Your task to perform on an android device: I would like to participate in the marathon happening next week. Search for running shoes in the Etsy app.
Image 0: 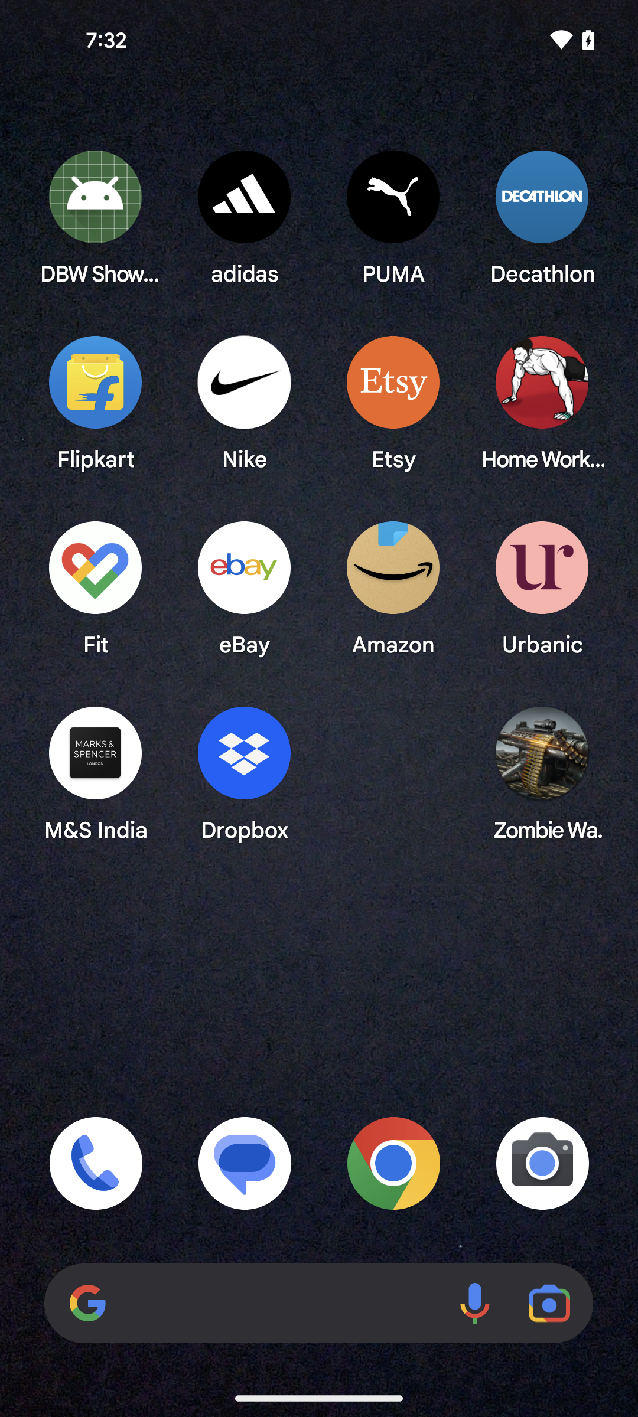
Open the Etsy app
Step 0: open app "Etsy"
Image 1: 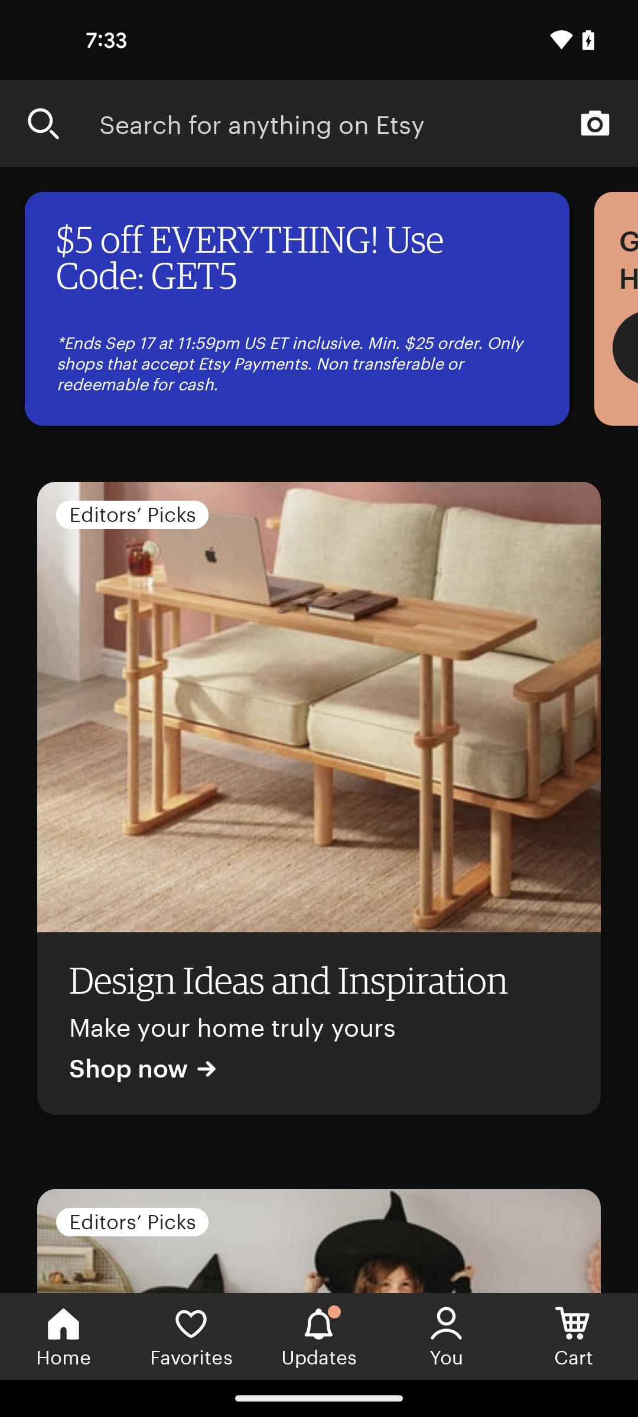
Go to the search bar at the top of the screen
Step 1: click (369, 123)
Image 2: 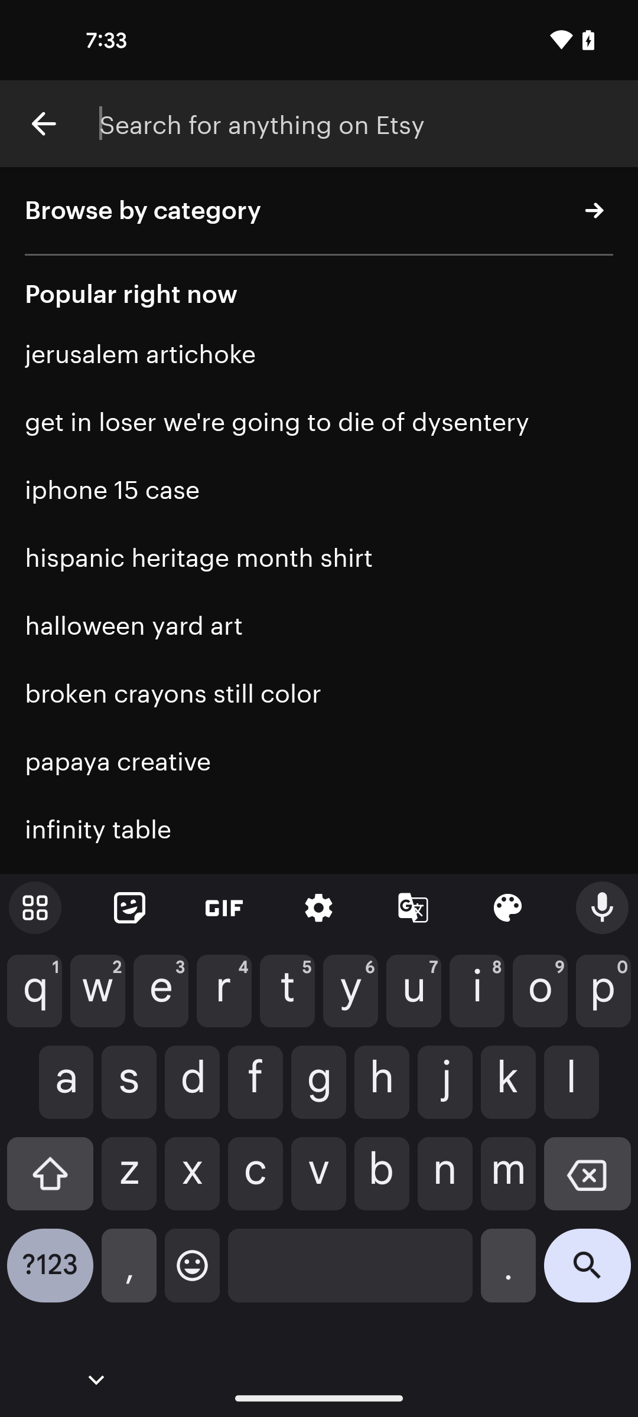
Type Running shoes in the search bar
Step 2: type "Running shoes"
Image 3: 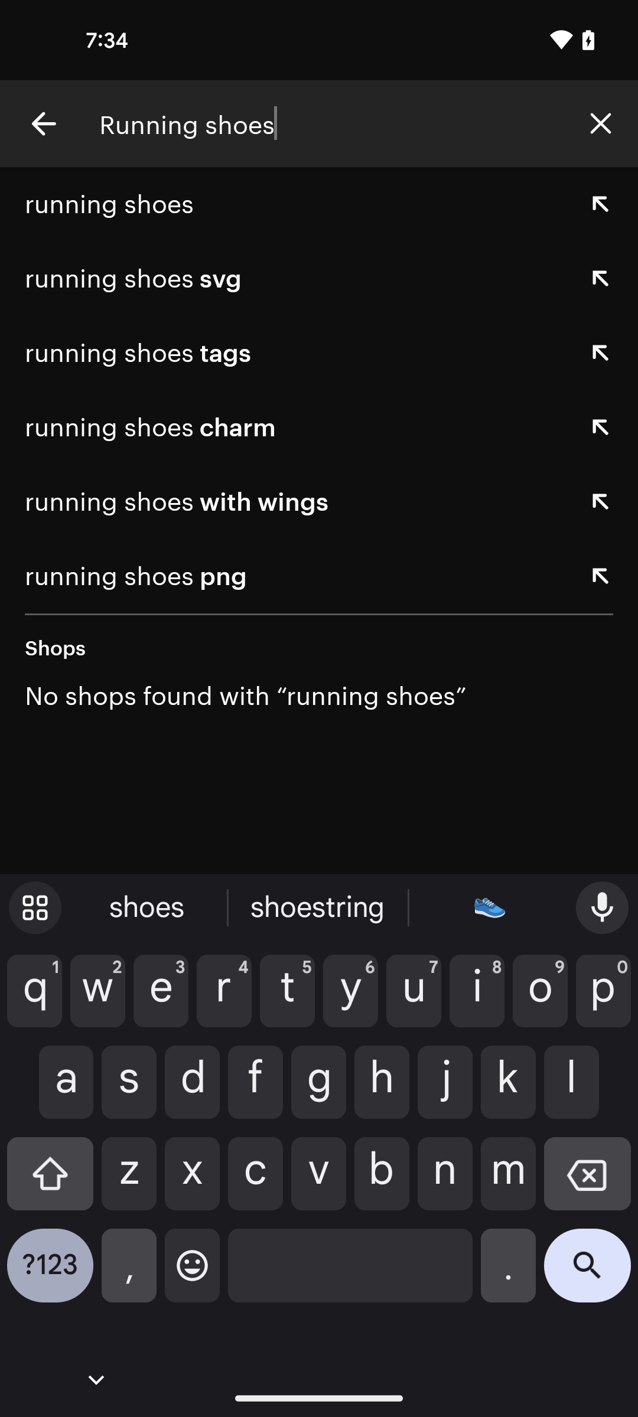
Click on the search button at the bottom right corner of the keyboard
Step 3: click (587, 1274)